Your task to perform on an android device: View the knorr soup hot and sour chicken pouch 36g
Image 0: 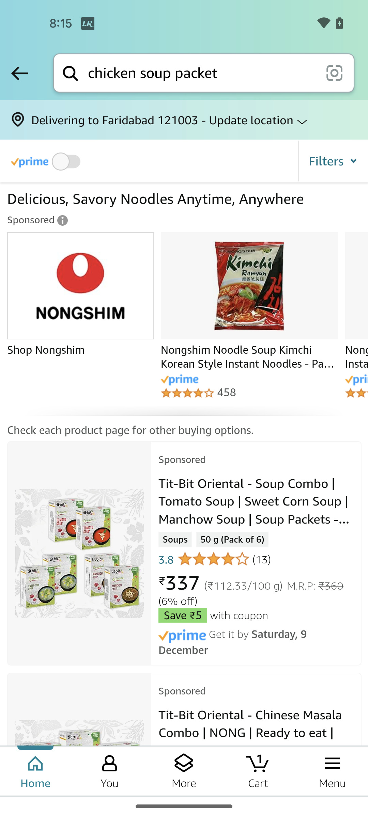
Swipe up to view the knorr soup hot and sour chicken pouch 36g
Step 0: scroll down
Image 1: 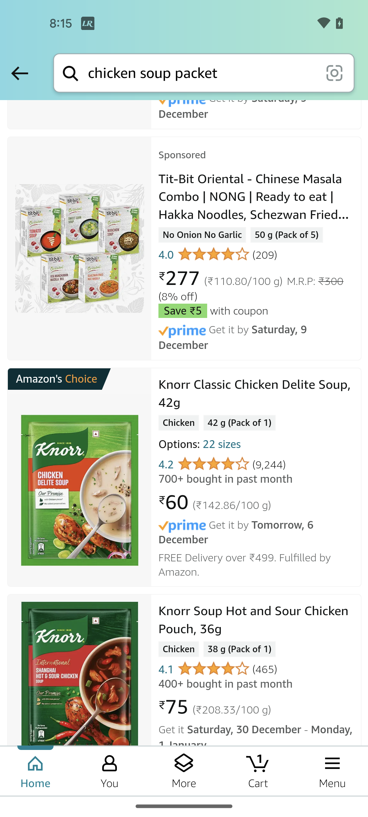
Tap on the knorr soup hot and sour chicken pouch 36g
Step 1: click (253, 621)
Image 2: 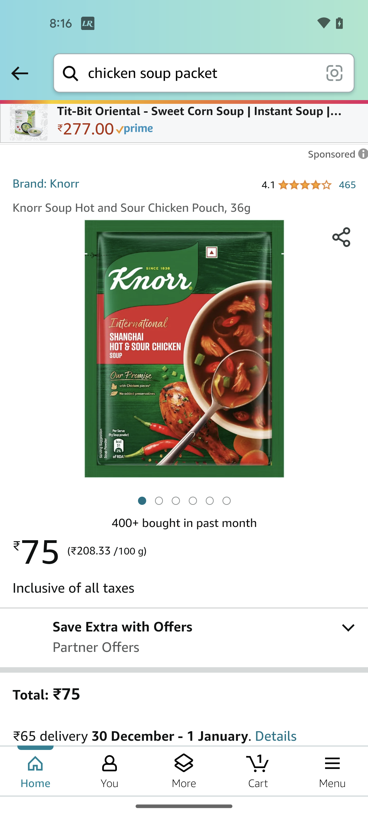
Swipe up to view the product details
Step 2: scroll down
Image 3: 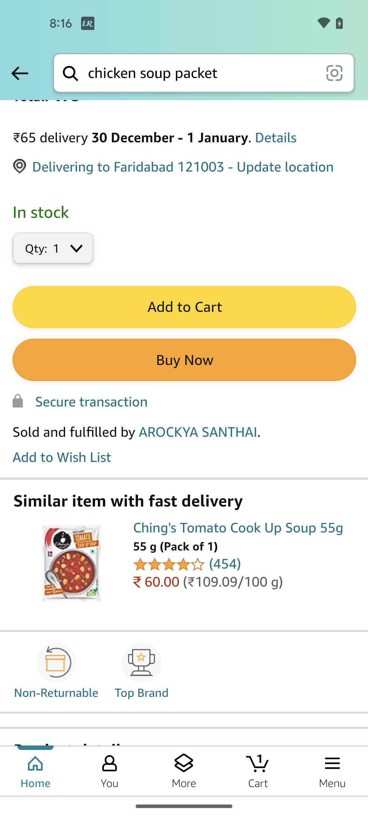
Swipe up to view the product details
Step 3: scroll down